Your task to perform on an android device: On the Booking.com app, search for the attractions in Amsterdam, Netherlands, on December 20th.
Image 0: 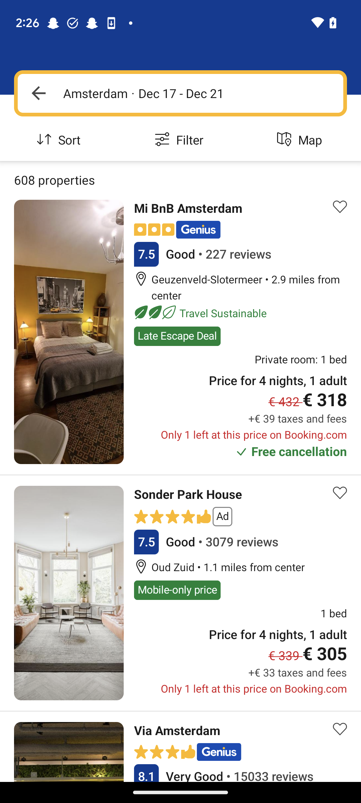
Go back to the home screen of the app.
Step 0: press back button
Image 1: 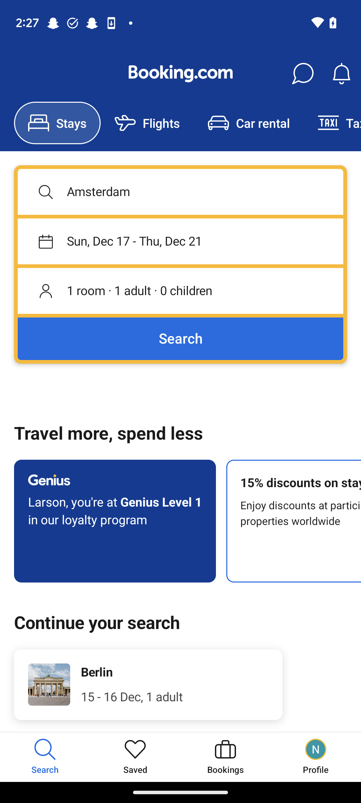
Swipe from right to left on the top tabs on the screen.
Step 1: scroll right
Image 3: 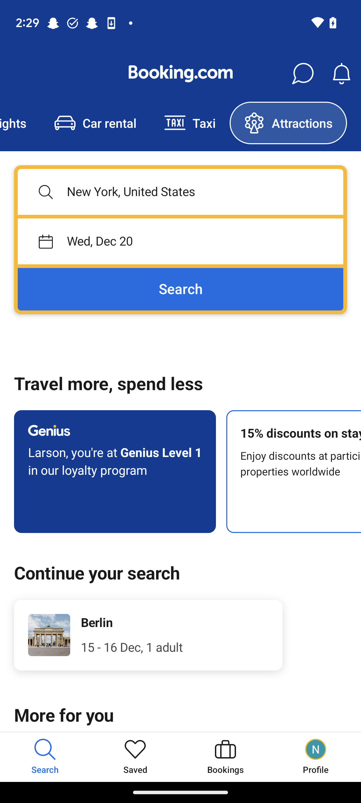
Click on the city name.
Step 3: click (180, 192)
Image 5: 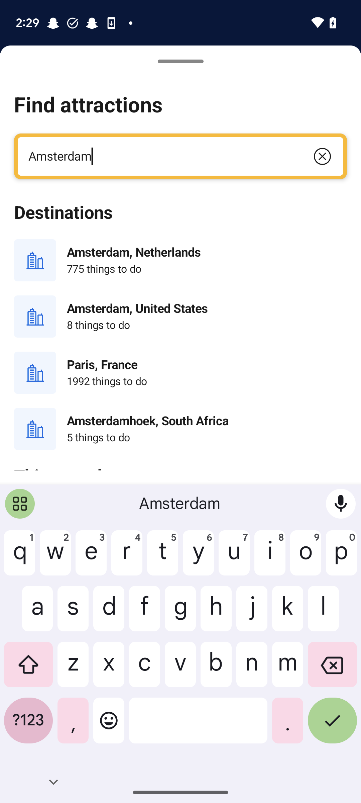
Click on the first search result.
Step 5: click (134, 252)
Image 6: 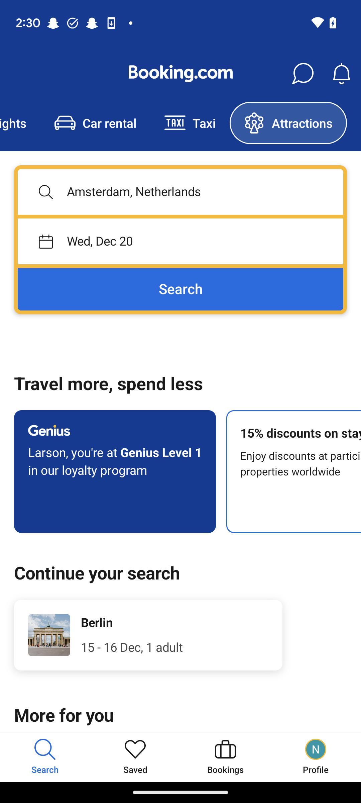
Click on the Search tab.
Step 6: click (180, 289)
Image 7: 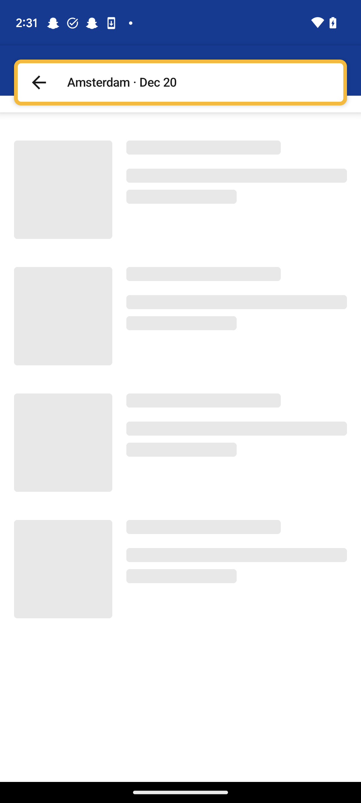
Click on the Search tab.
Step 7: wait